Your task to perform on an android device: Save the kung pao cauliflower recipe in the favorites folder in the sidechef app.
Image 0: 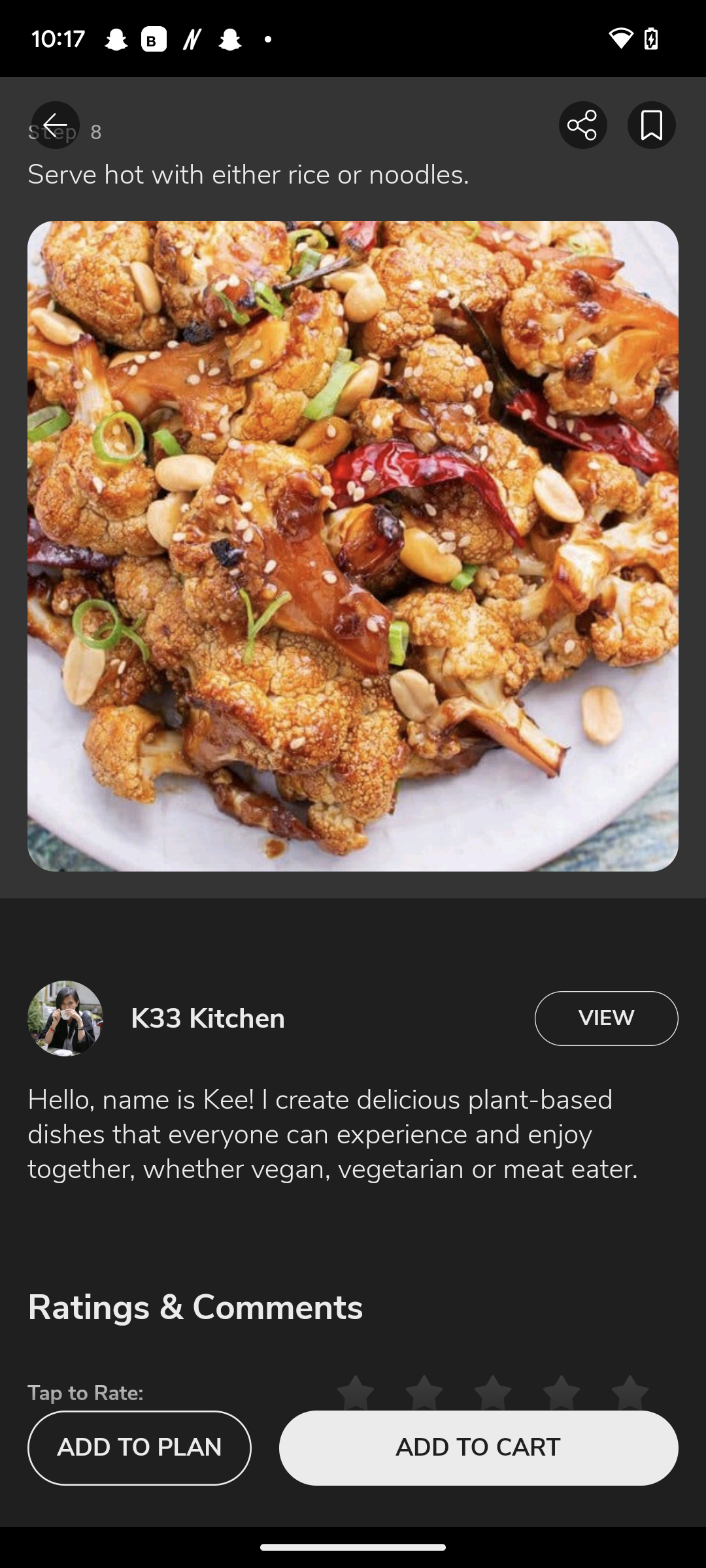
Click on the save option at the top right corner of the screen.
Step 0: click (353, 131)
Image 1: 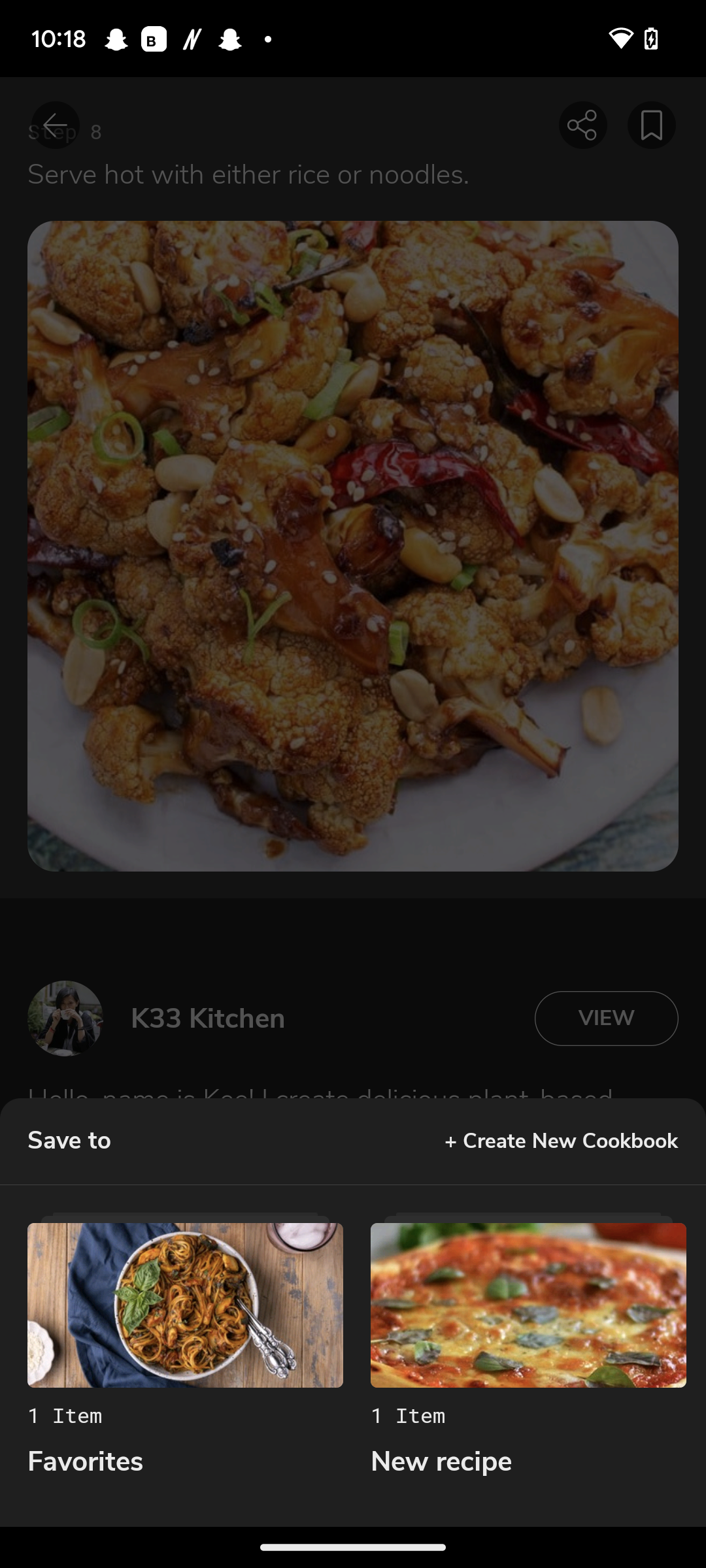
Click on Favorites at the bottom left corner of the screen.
Step 1: click (139, 1286)